Your task to perform on an android device: Open the Zoho Meeting app and view the meeting Schedule
Image 1: 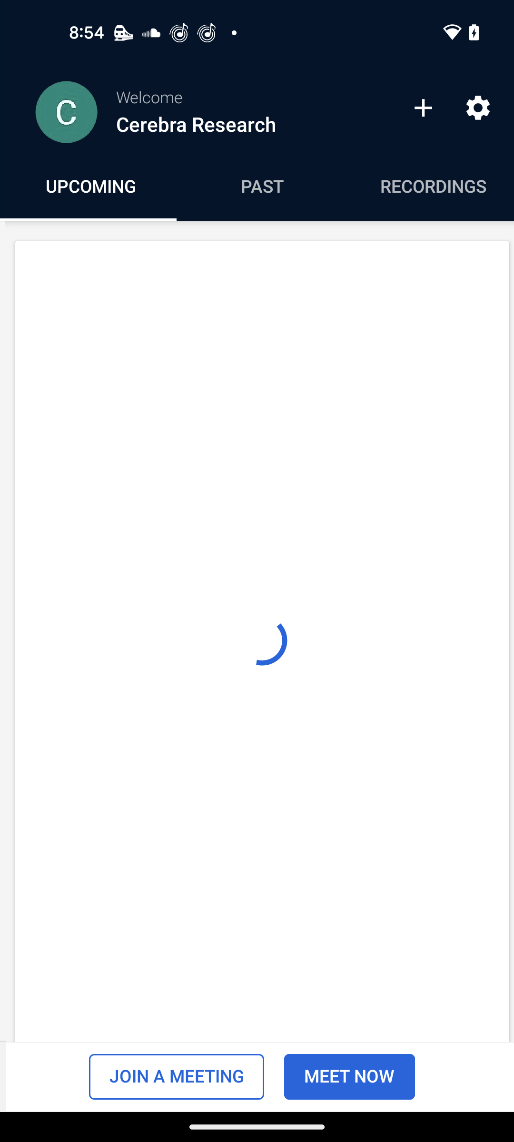
Click on the PAST section
Step 1: click (295, 186)